Your task to perform on an android device: In the Decathlon app, browse the shoes by applying the size filter 8.
Image 0: 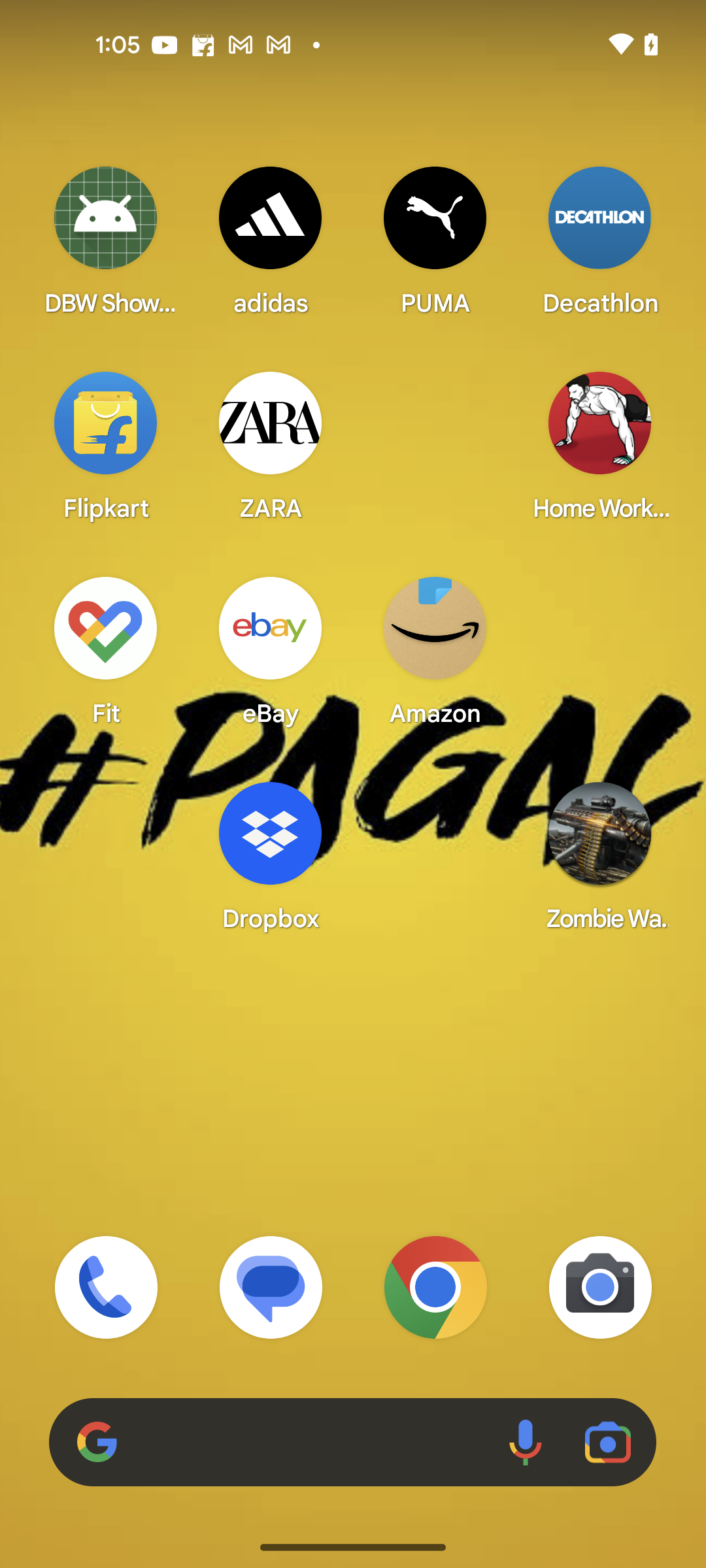
Open the Decathlon app
Step 0: open app "Decathlon"
Image 1: 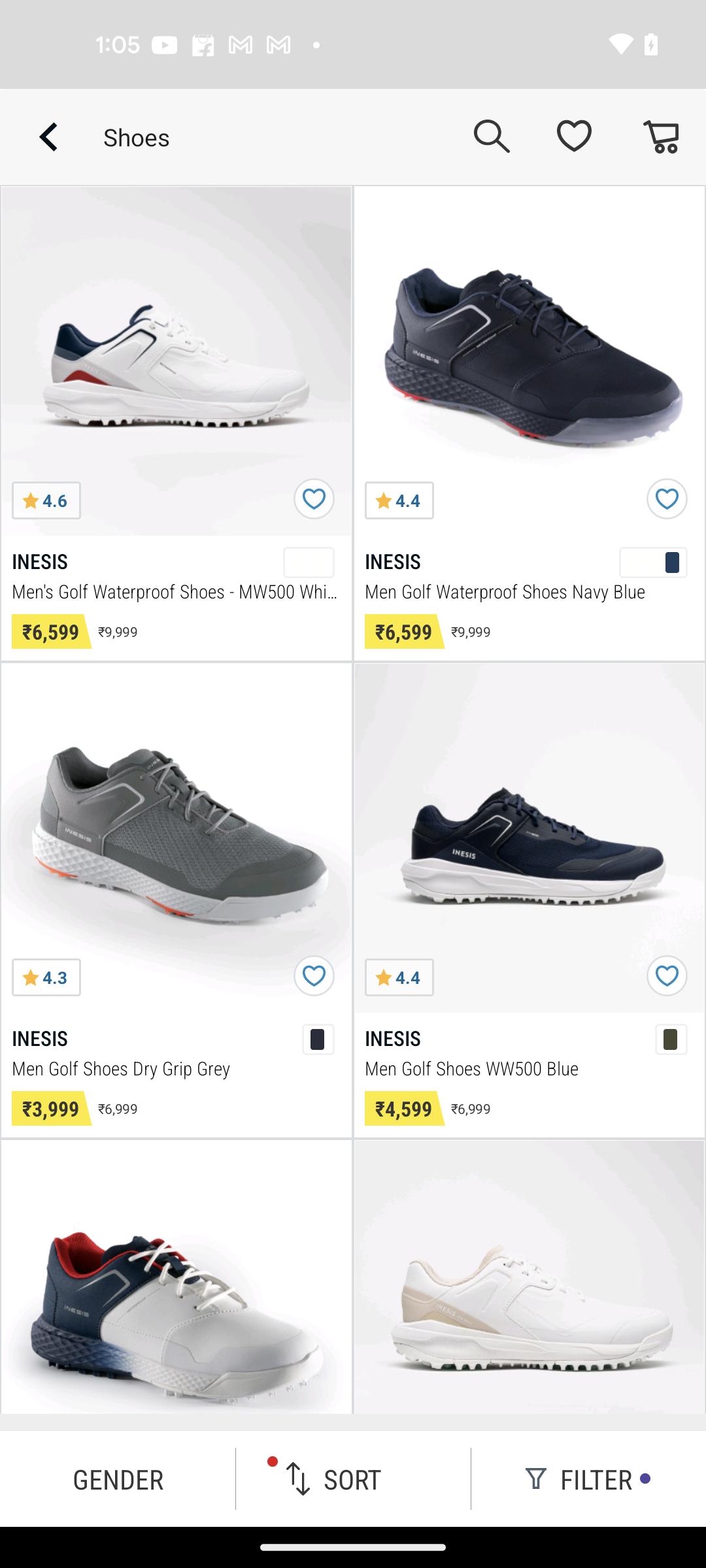
Click on the filter button at the bottom right corner of the screen
Step 1: click (579, 1478)
Image 2: 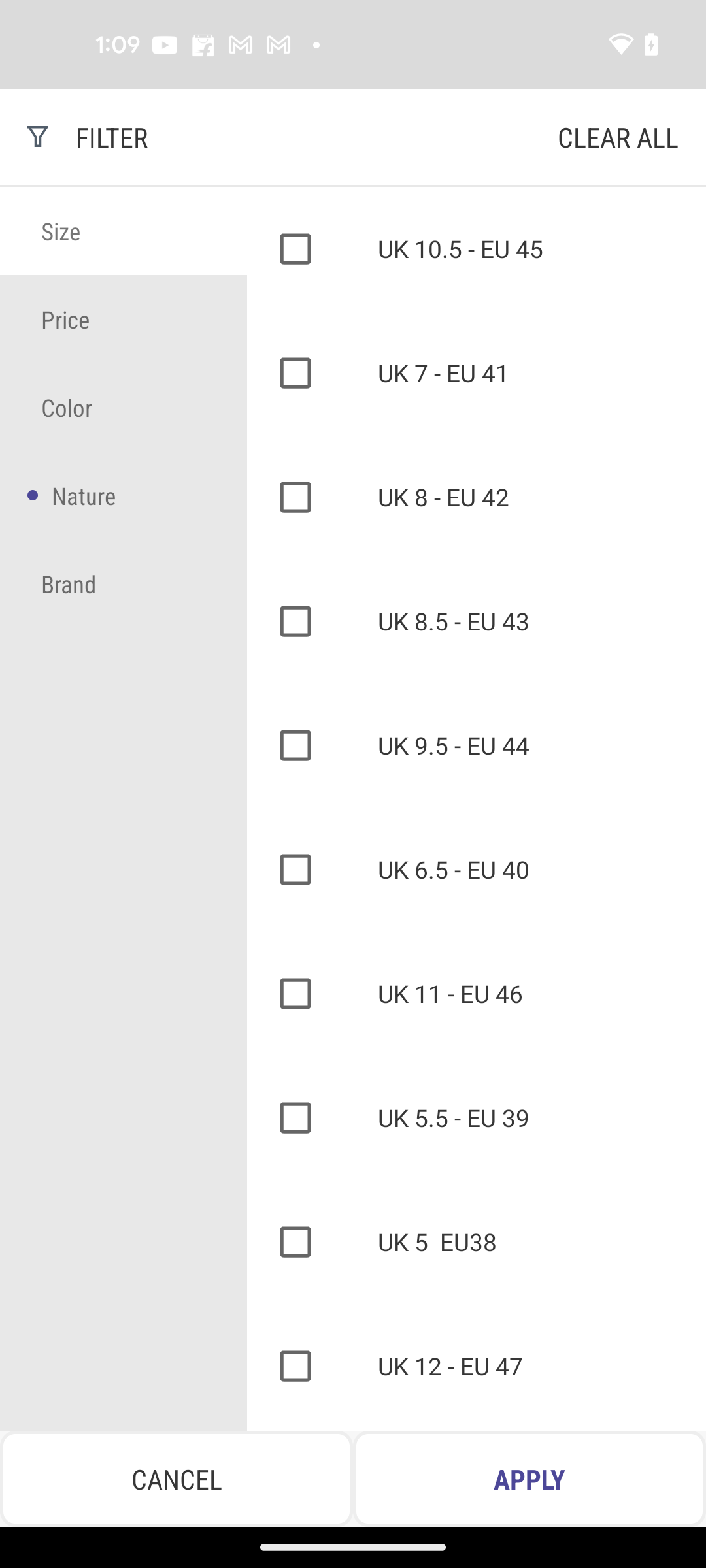
Select the 8 Size filter
Step 2: click (292, 494)
Image 3: 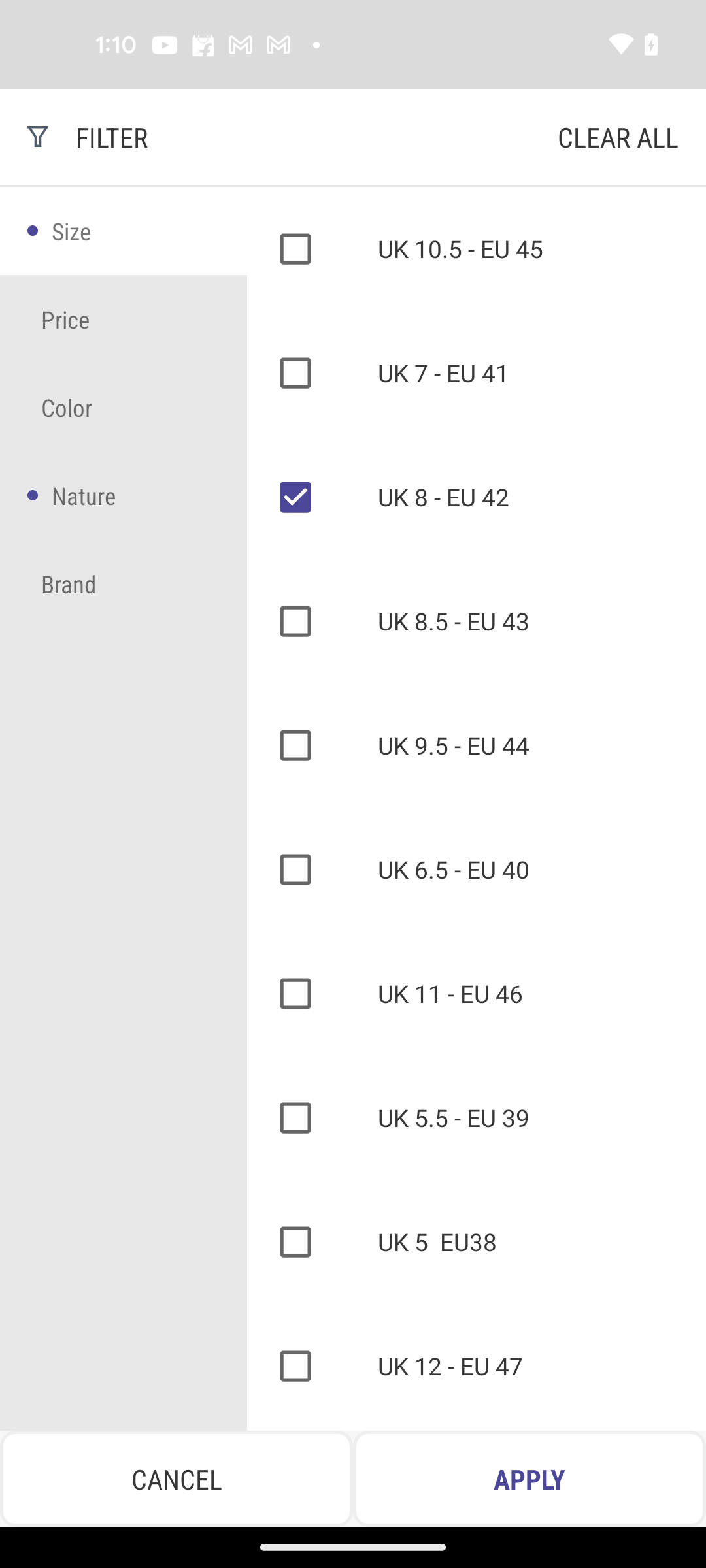
Click on the Apply button at the bottom right corner of the screen
Step 3: click (529, 1478)